Your task to perform on an android device: Last week, I created a file with the title "diy Work," and right now, I want to search that file to make sure there won't be any problems in the future. Open Files by google app and search for diy work.
Image 0: 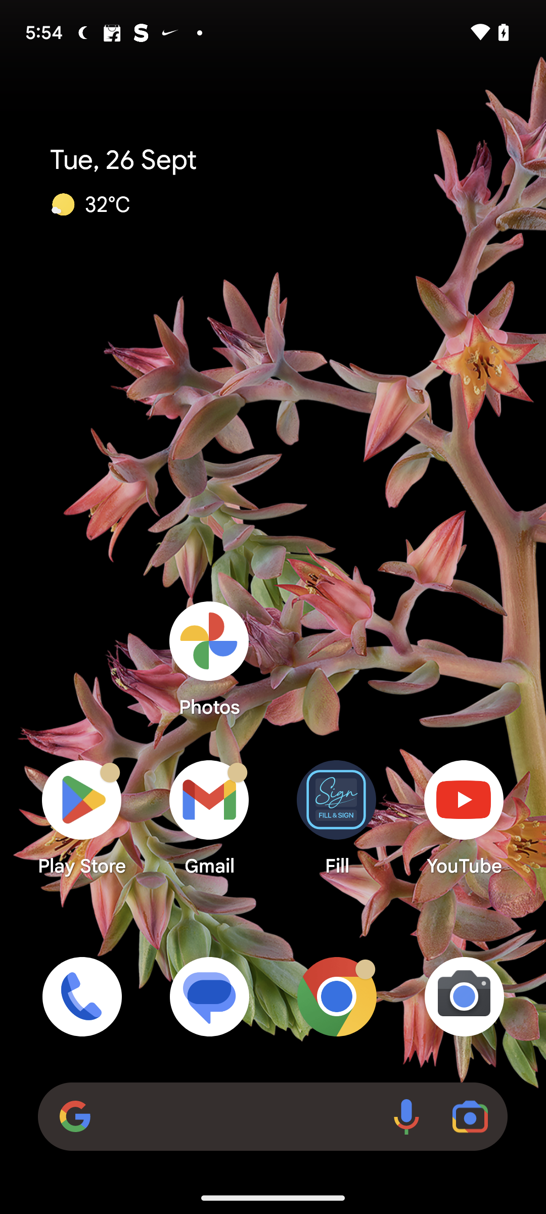
Open Files by Google app
Step 0: open app "Files by Google"
Image 1: 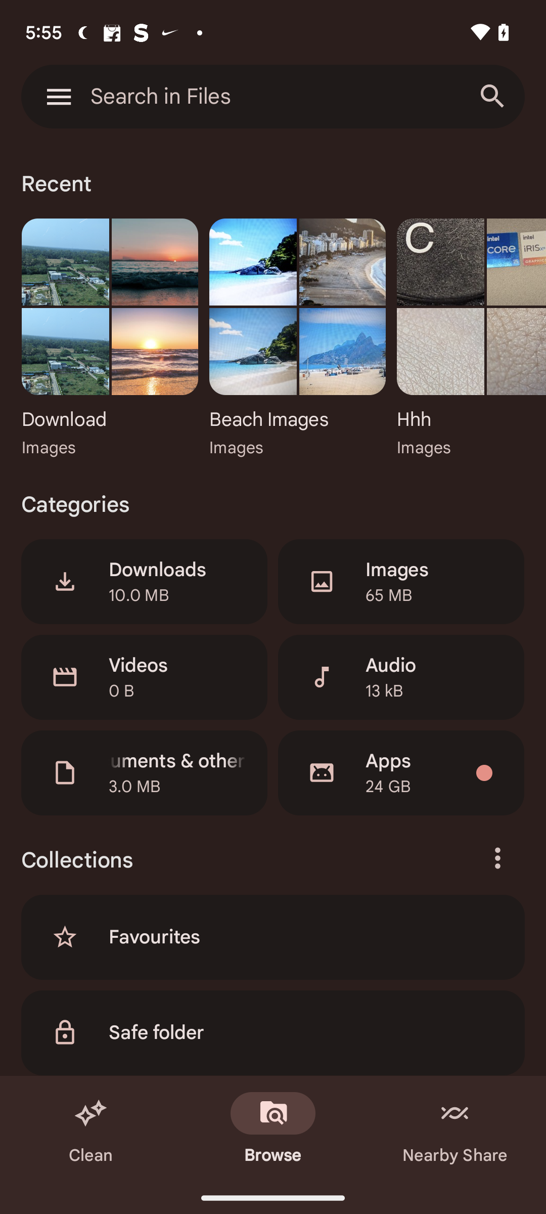
Click on the search bar at the top of the screen
Step 1: click (161, 97)
Image 2: 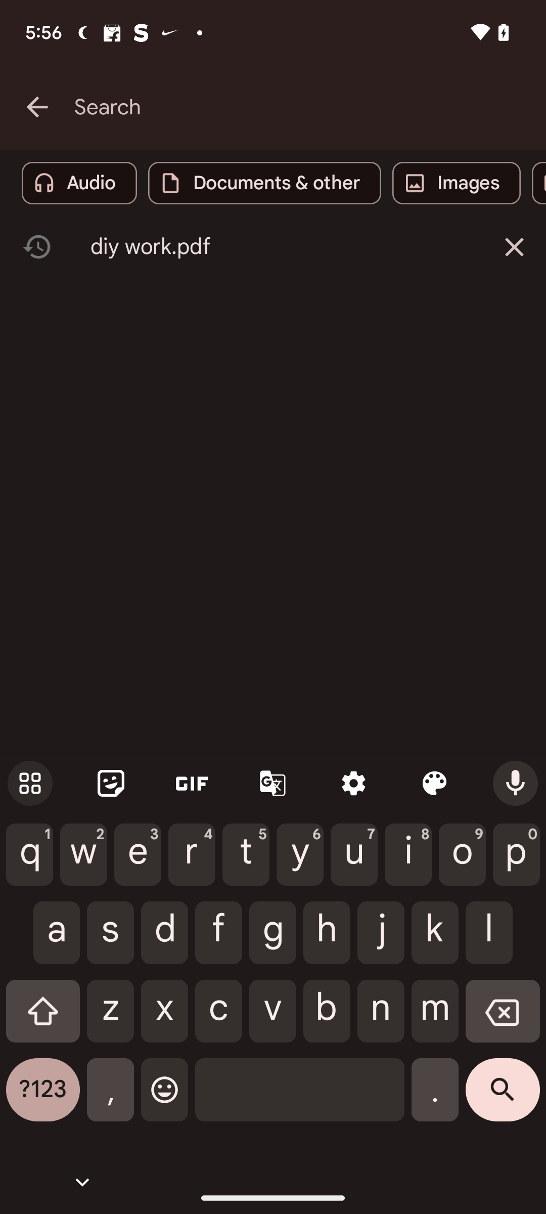
Search for diy work
Step 2: type "diy work"